Your task to perform on an android device: On cruisedeals, I would like to view the earliest cruise schedules in the New York city for september month.
Image 0: 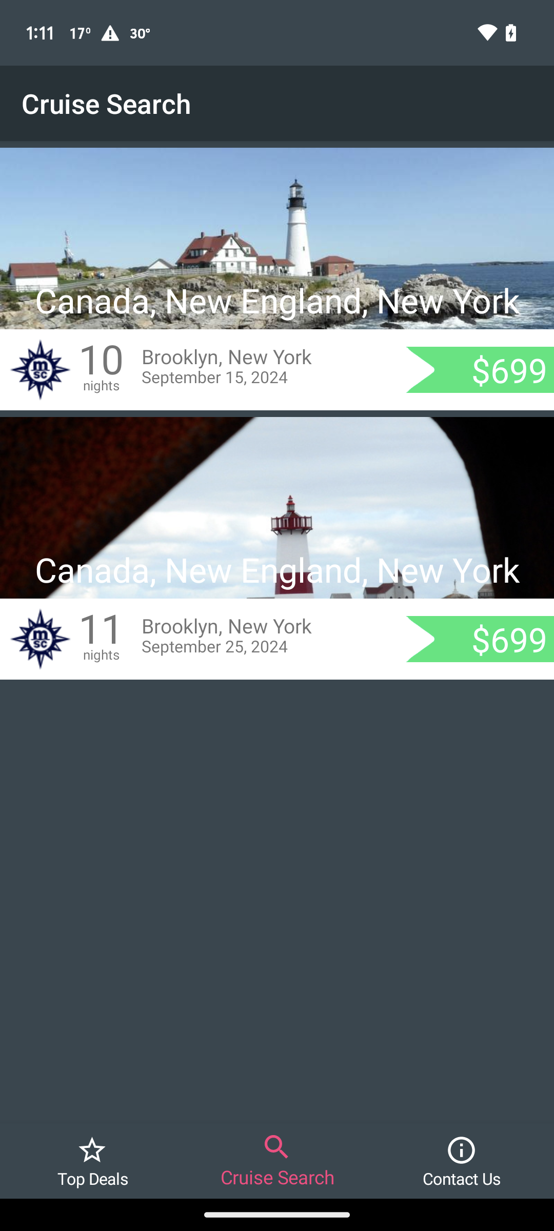
Open the first suggested cruise schedule
Step 0: click (213, 326)
Image 1: 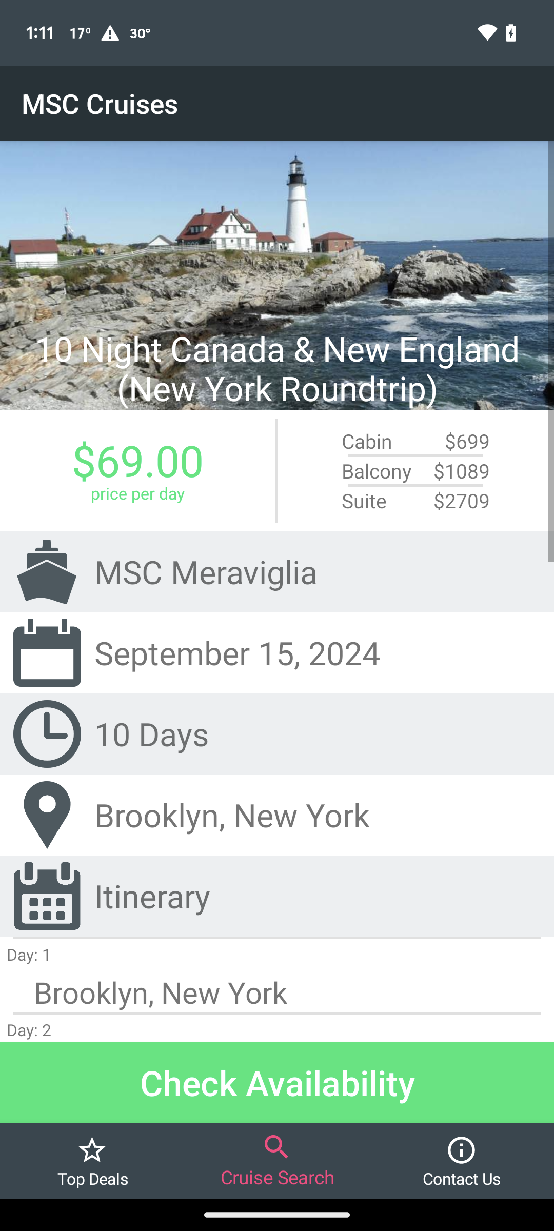
Swipe up to view the schedule
Step 1: scroll down